Your task to perform on an android device: View the axion iron glossy handlesets(silver,gold)
Image 0: 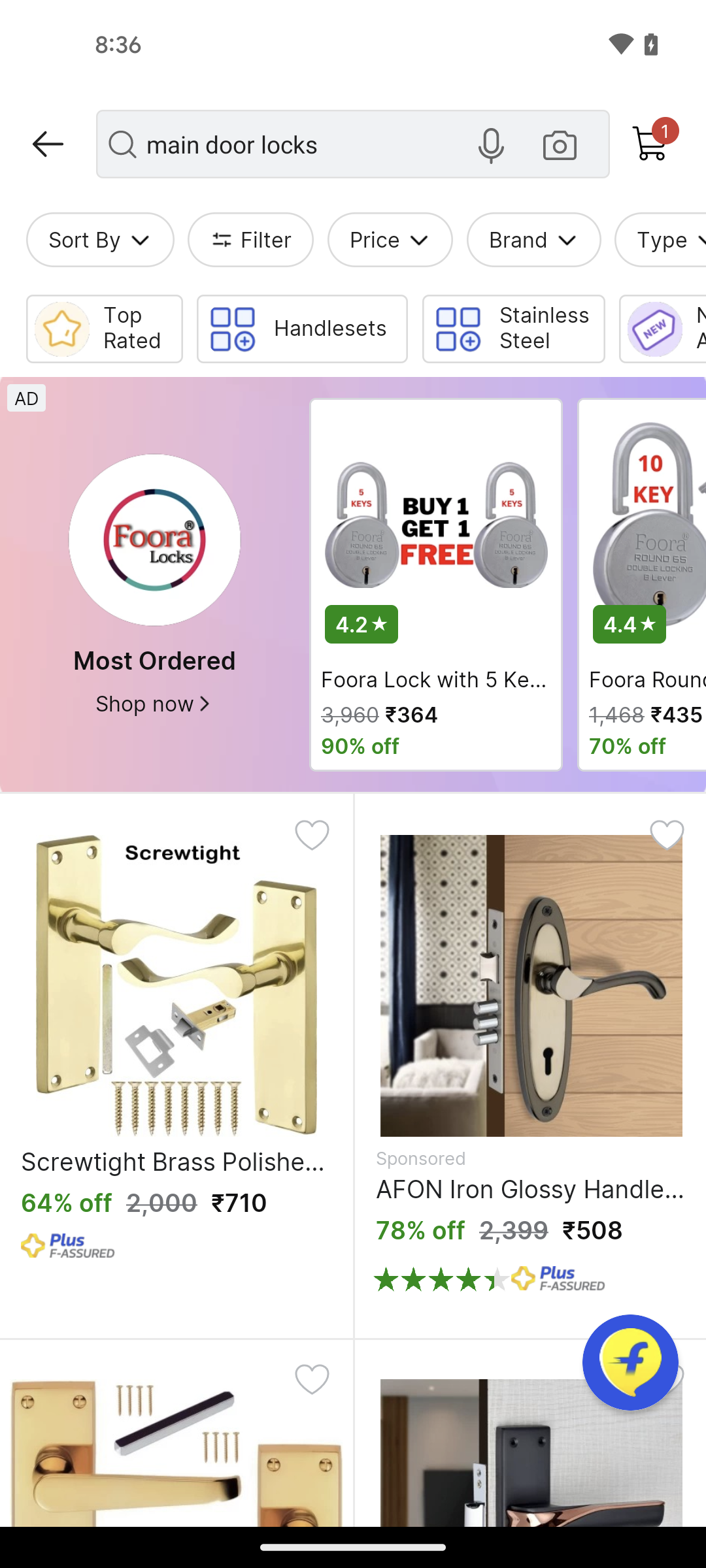
Swipe down to view the axion iron glossy handlesets(silver,gold)
Step 0: scroll left
Image 1: 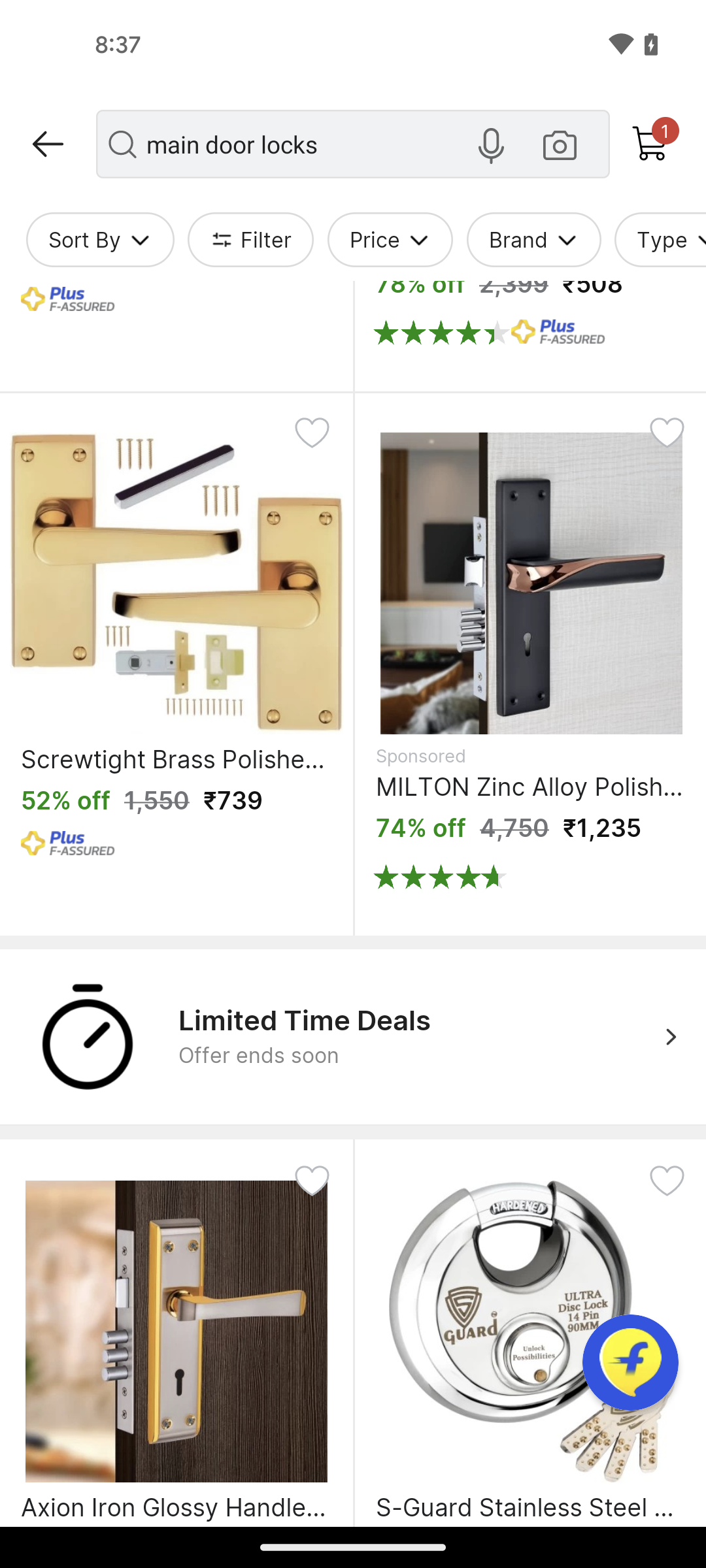
Tap on the axion iron glossy handlesets(silver,gold)
Step 1: click (176, 1331)